Your task to perform on an android device: Open the Artsy app and search for food artwork 
Image 0: 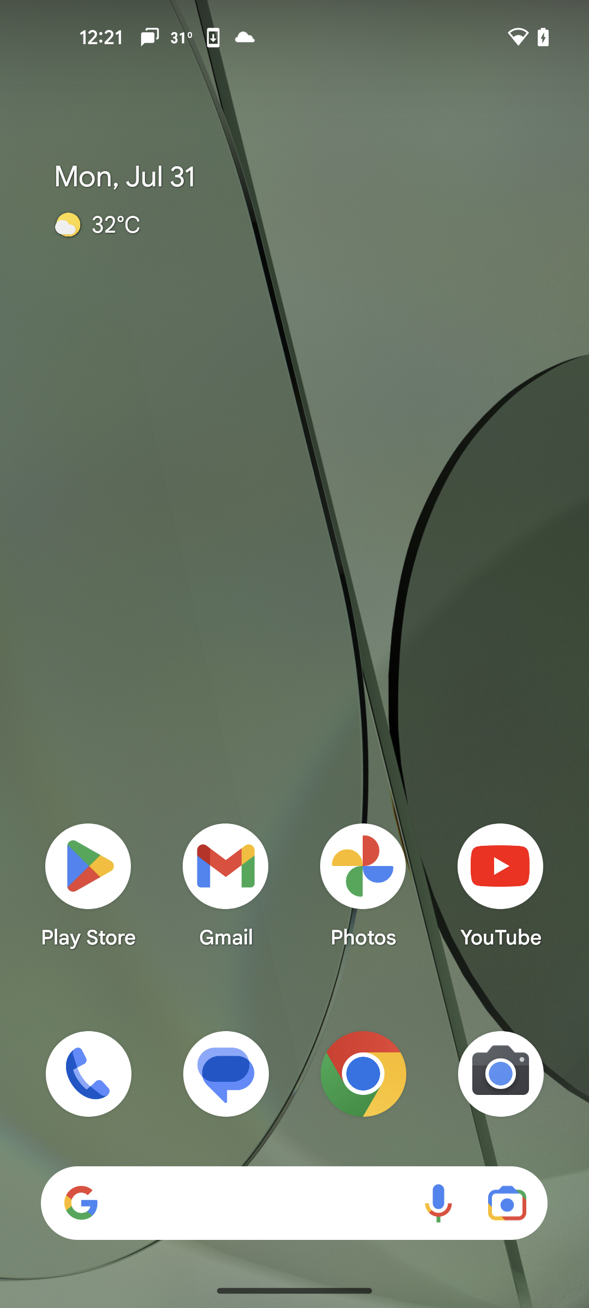
Open the Artsy app
Step 0: open app "Artsy"
Image 1: 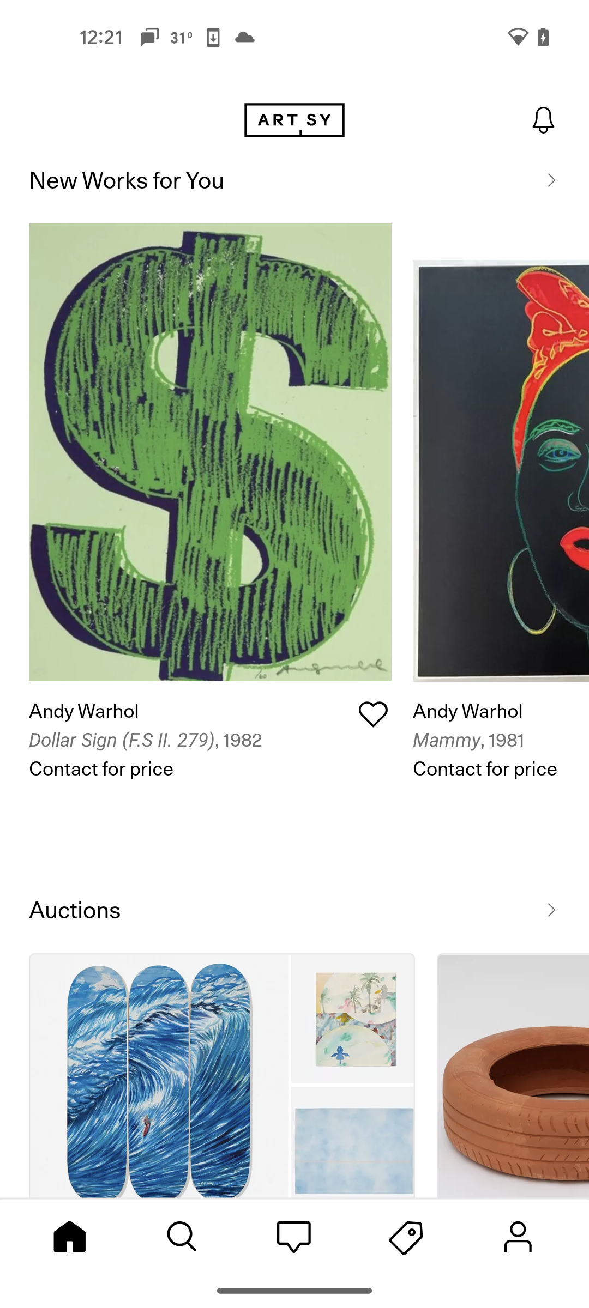
click on the search icon
Step 1: click (182, 1236)
Image 2: 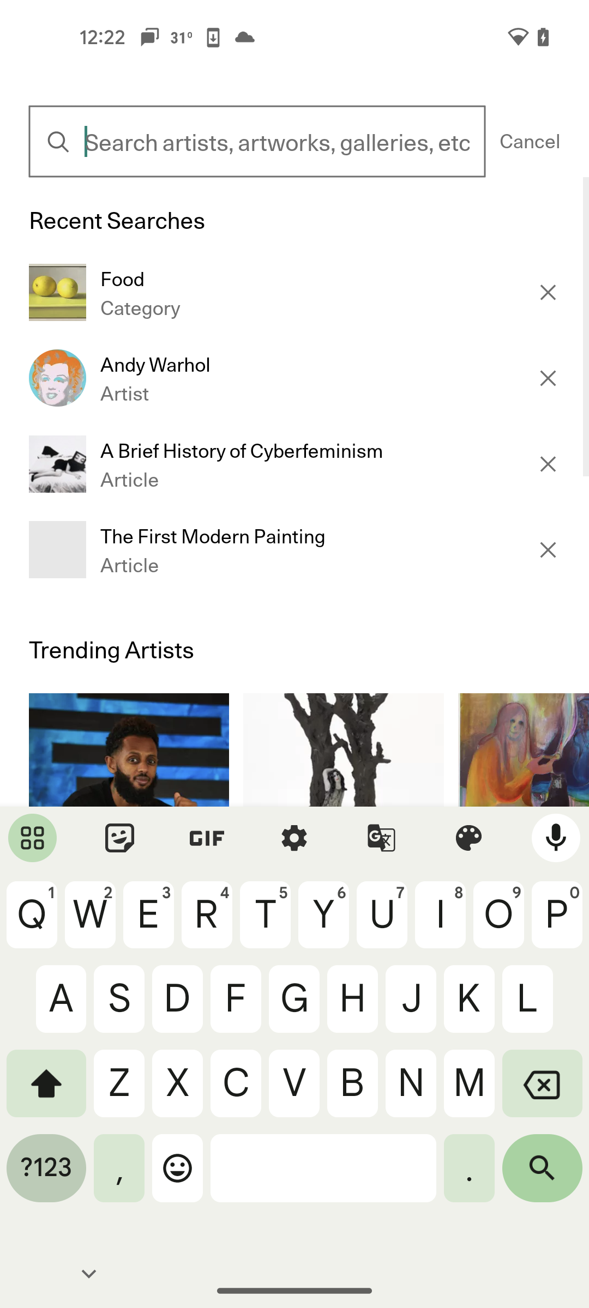
Search for food
Step 2: type "food"
Image 3: 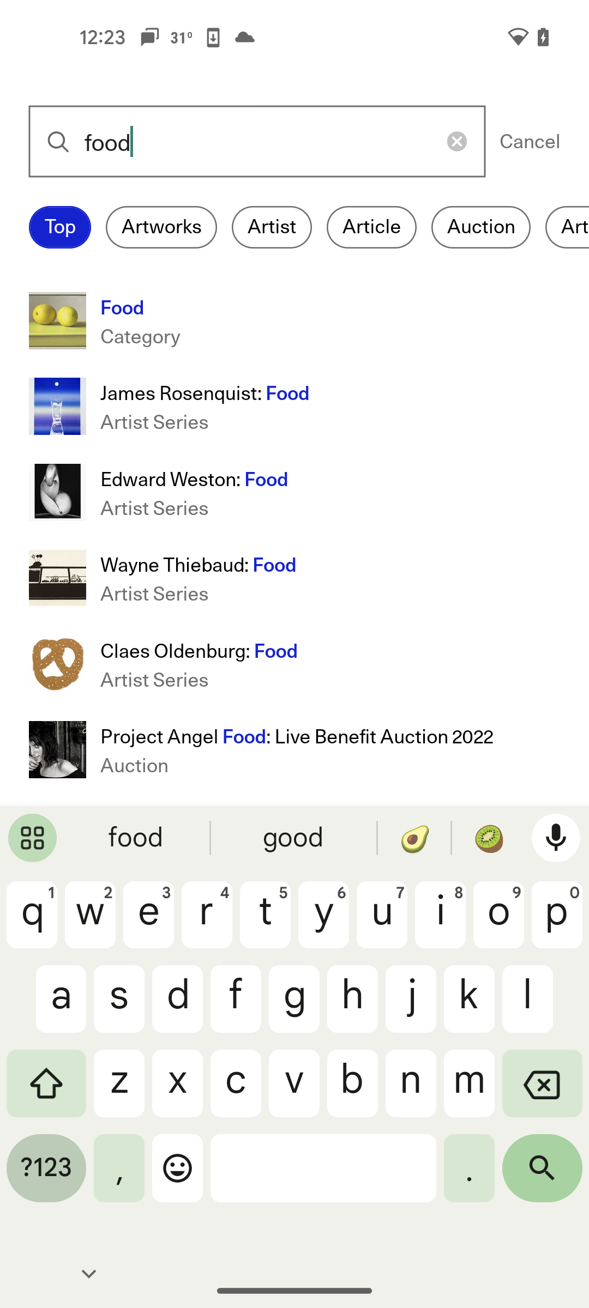
select first search result
Step 3: click (330, 306)